Your task to perform on an android device: In the Sleep monitor app, I would like to listen to Healing Light Music in Sleep meditation Category so i can have a peaceful night's rest.
Image 0: 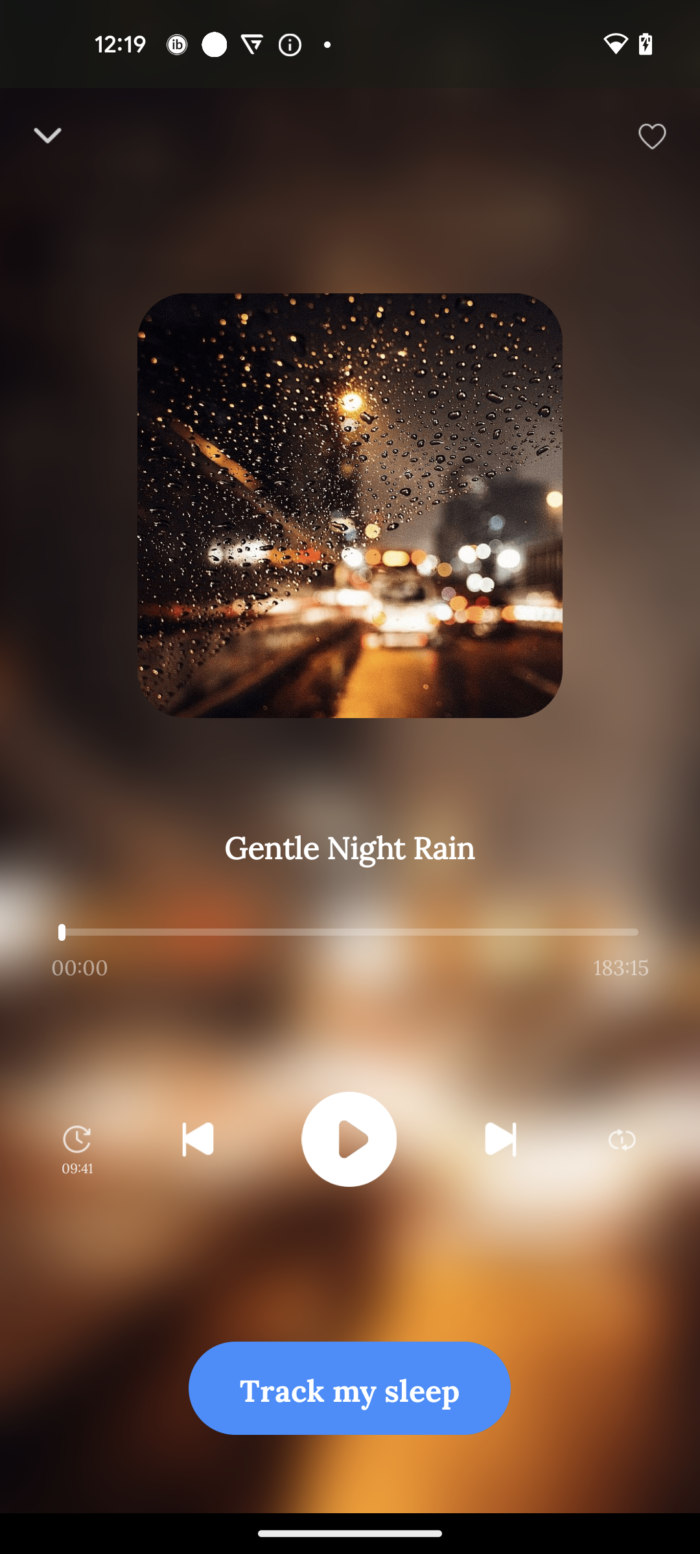
Go back to the previous page
Step 0: press back button
Image 1: 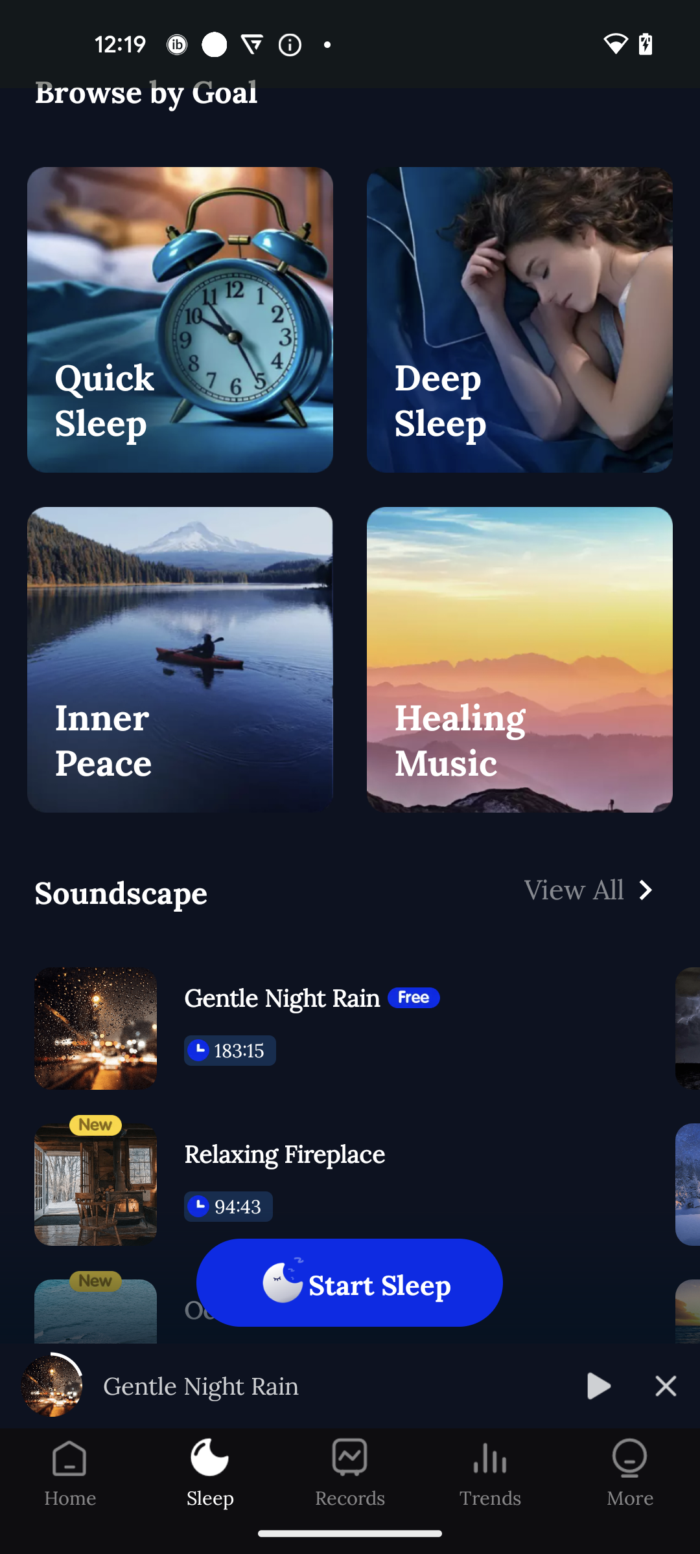
Swipe up to Sleep Meditation
Step 1: scroll down
Image 2: 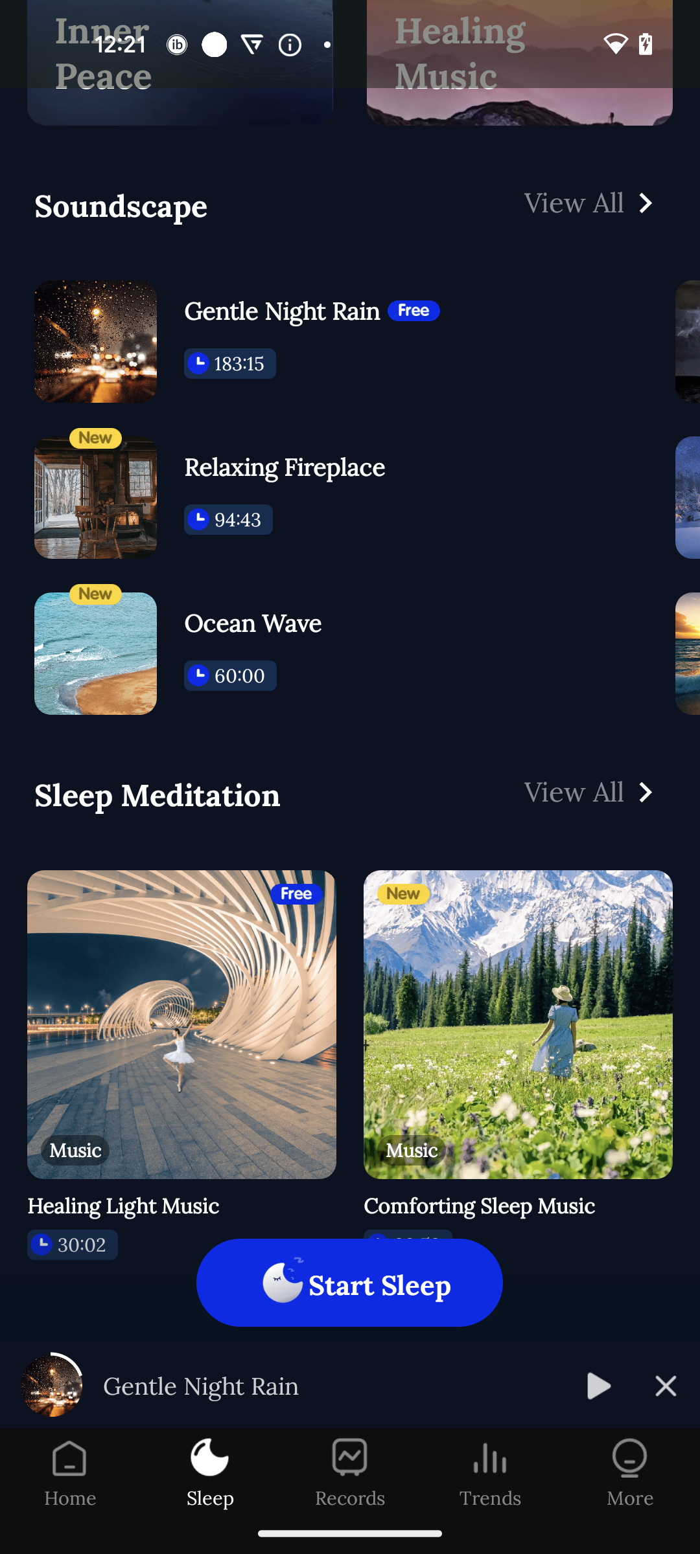
Click on the Healing Light Music option
Step 2: click (146, 1086)